Your task to perform on an android device: To find out more about the features and quality of the Rockee running shoes, read user reviews on the Shopsy app.
Image 0: 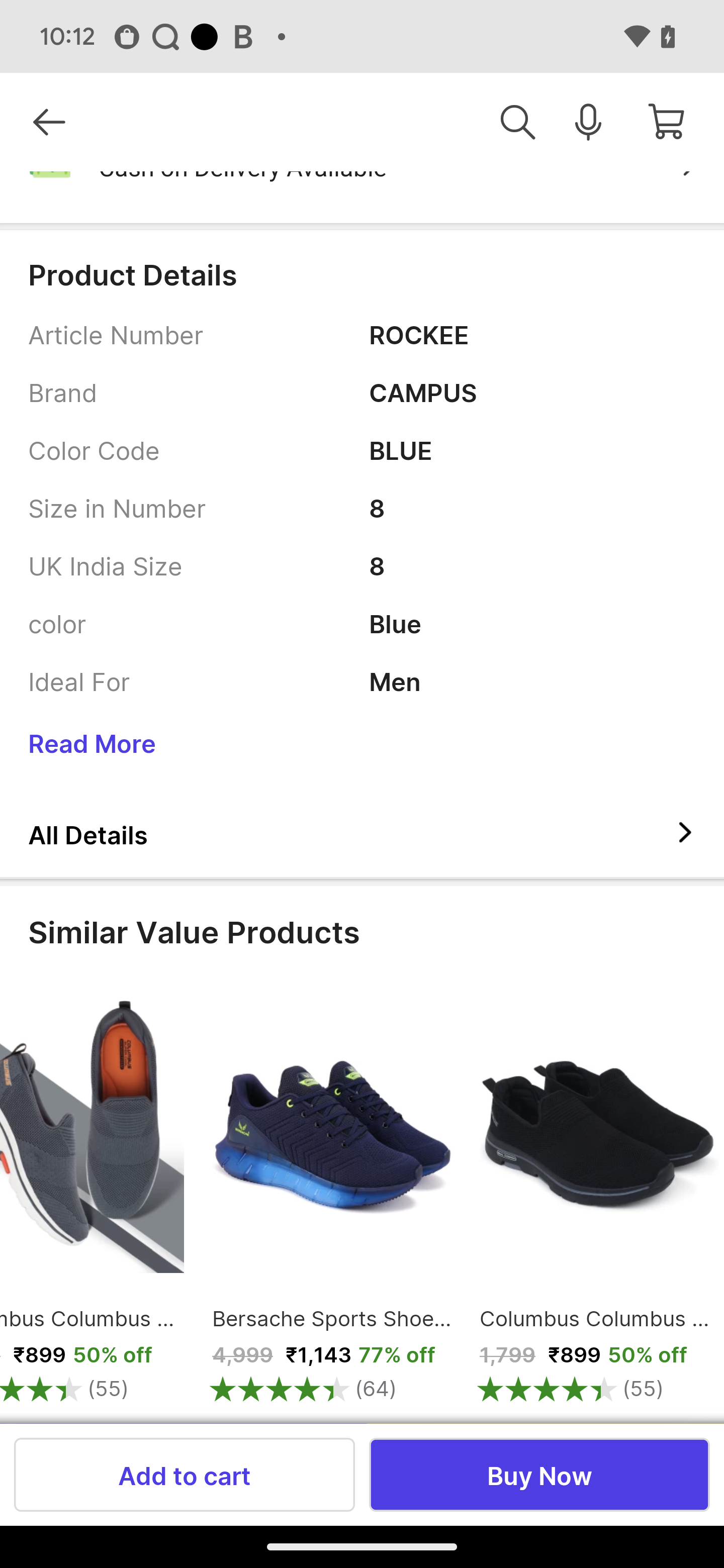
Swipe up on the screen to view the comments 
Step 0: scroll down
Image 1: 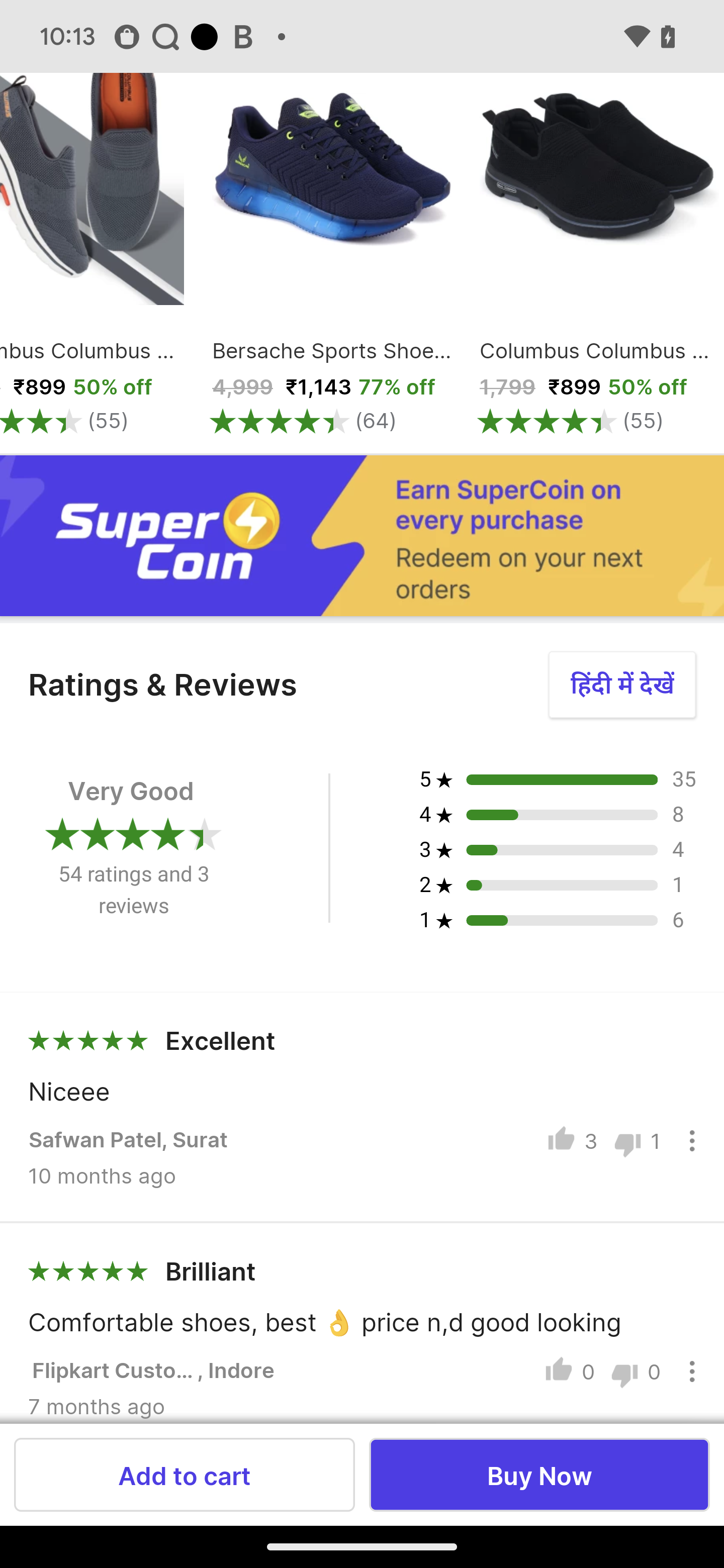
Swipe up on the screen to view the comments 
Step 1: scroll down